Your task to perform on an android device: I want to make sure I am purchasing the right screwdriver set for which I need to read the reviews of the 23-pieces screwdriver set in the Amazon app.
Image 0: 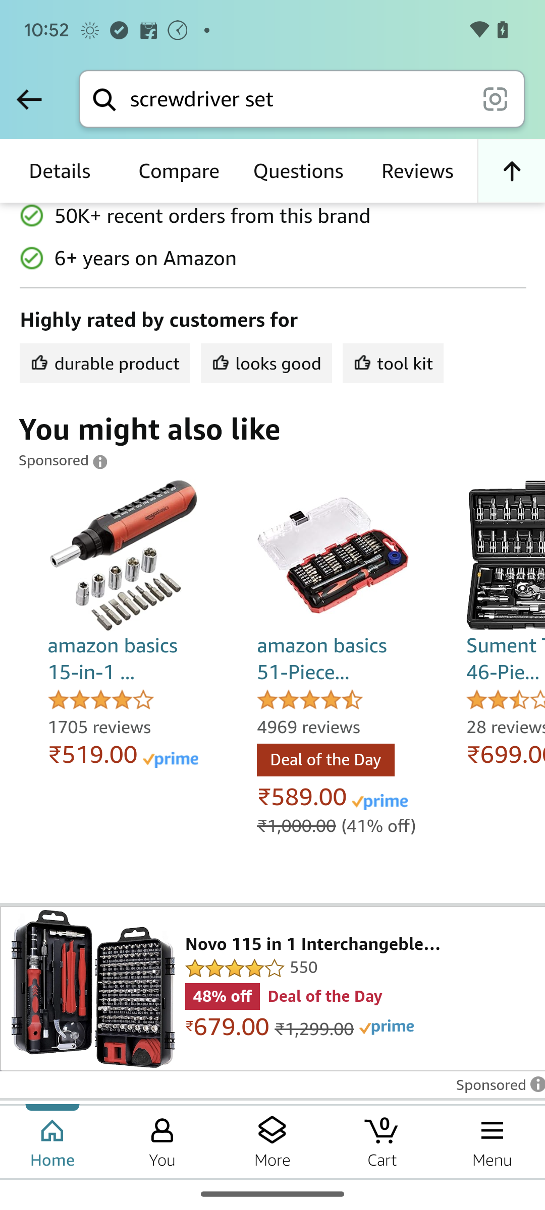
Swipe up to view the 23-pieces screwdriver set.
Step 0: scroll up
Image 1: 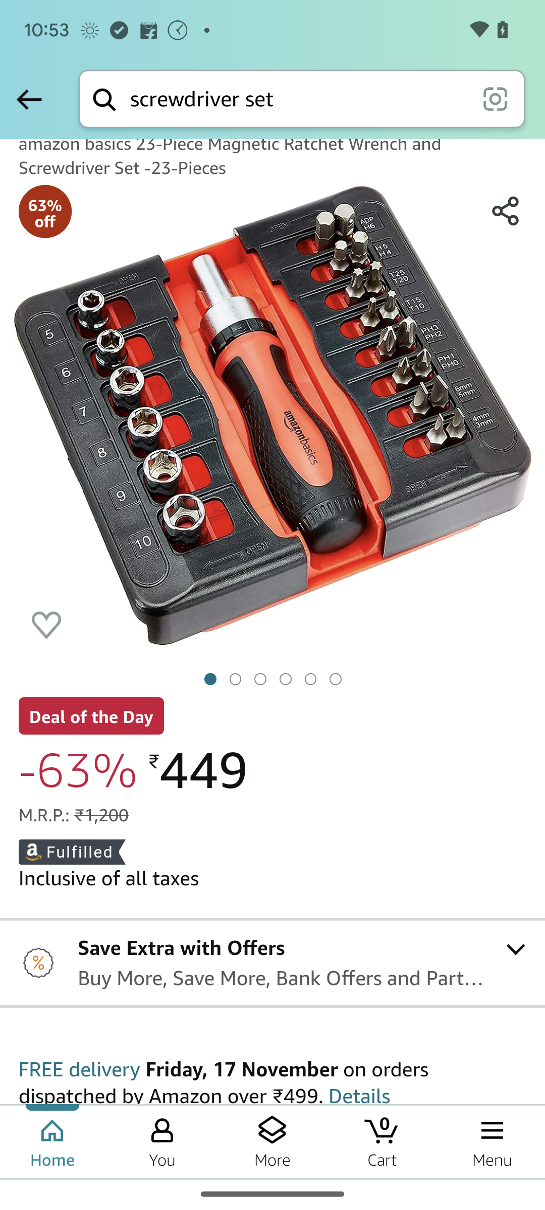
Swipe up to view the 23-pieces screwdriver set.
Step 1: wait
Image 2: 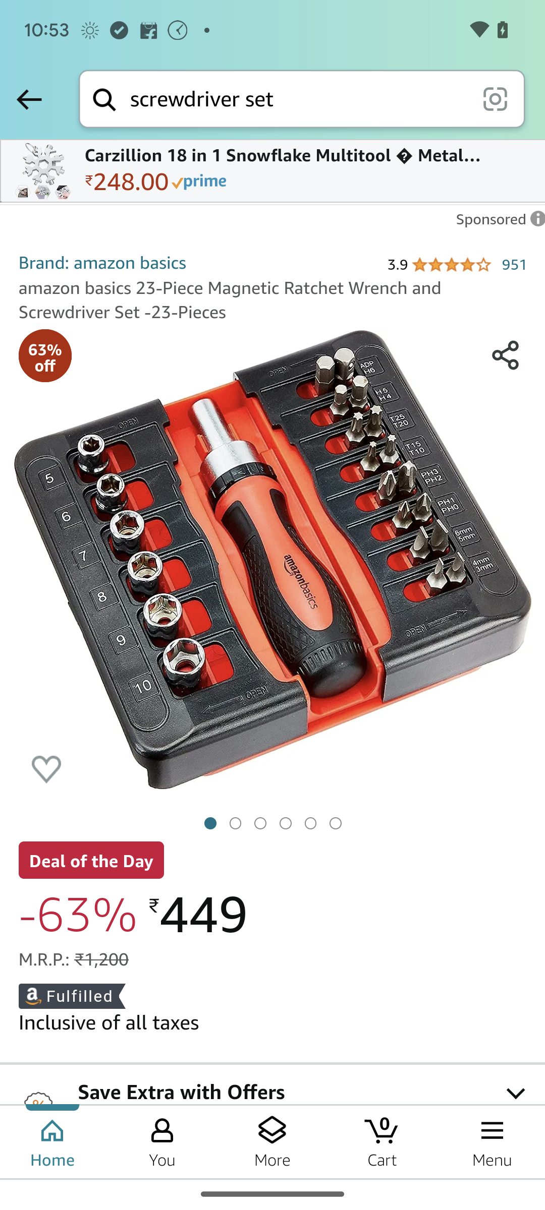
Click on the star icons at the top right of the image.
Step 2: click (451, 264)
Image 3: 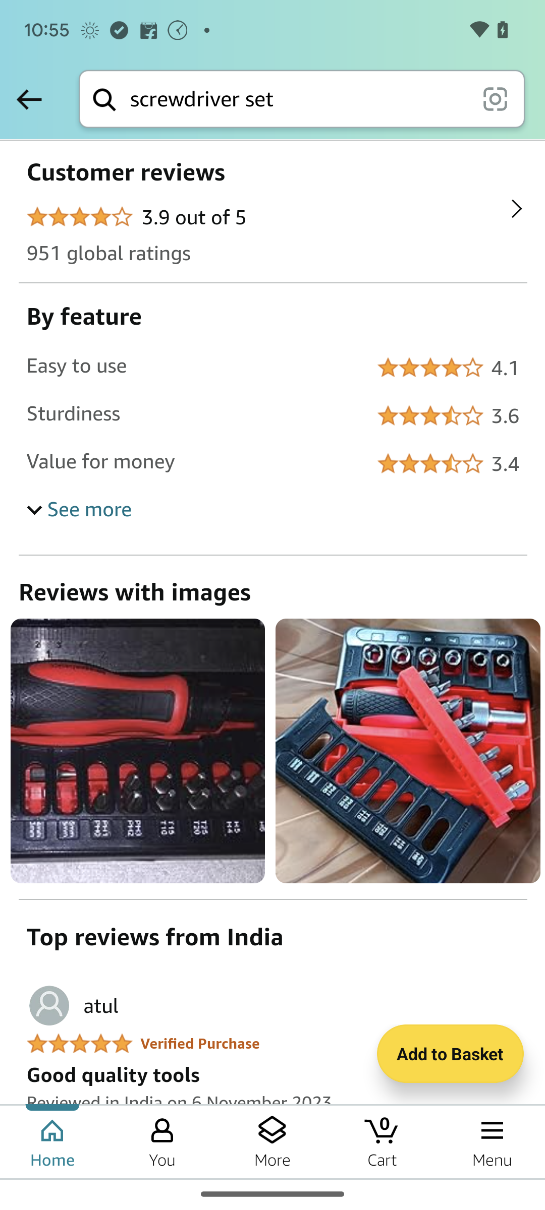
Scroll down to view more reviews.
Step 3: scroll down